Your task to perform on an android device: My eyes look weird in the current theme, so I want to change it to paper color theme.
Image 0: 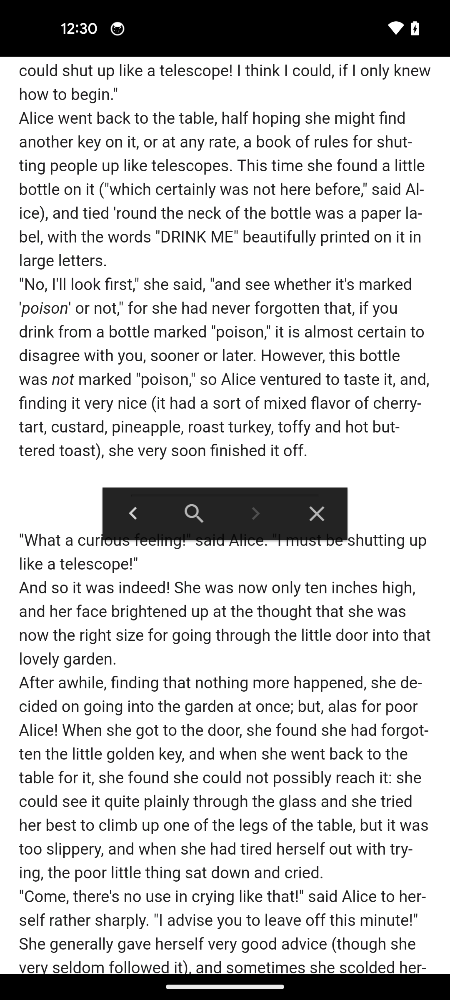
Tap on the bottom of the screen
Step 0: click (255, 514)
Image 1: 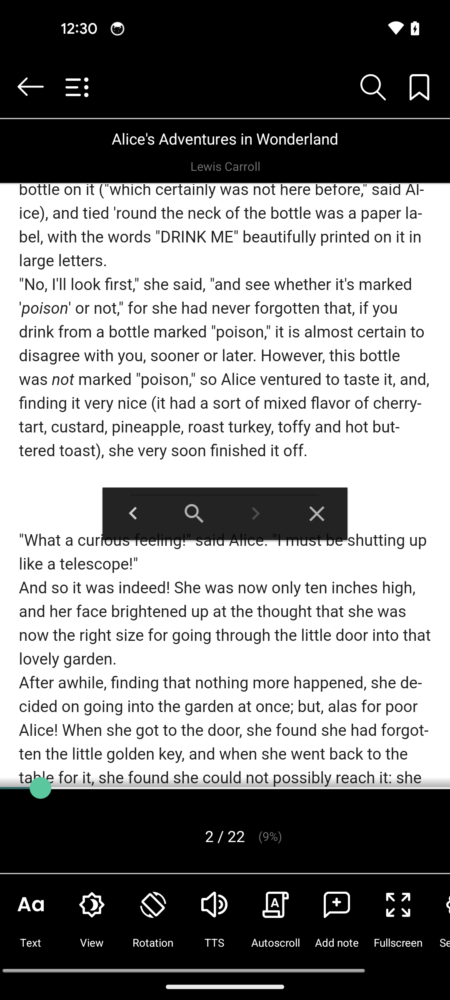
Click on the view option
Step 1: click (91, 923)
Image 2: 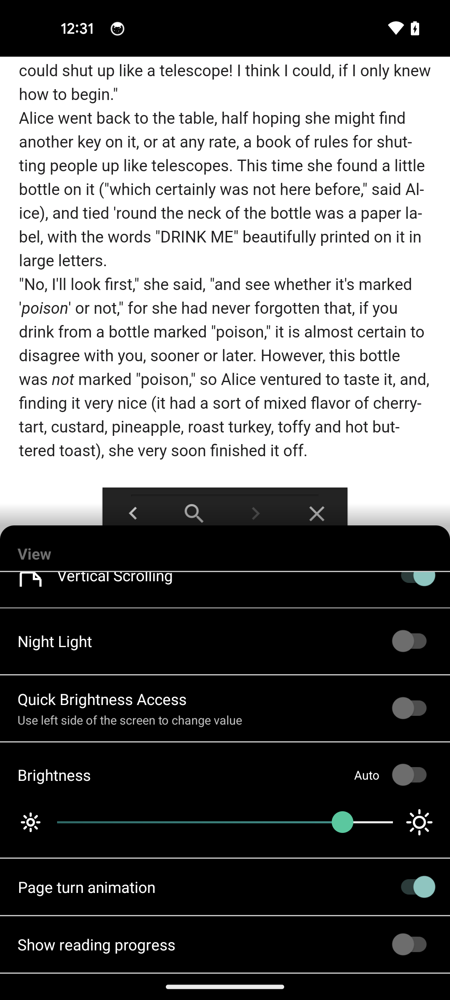
Swipe down to view the theme option
Step 2: scroll right
Image 3: 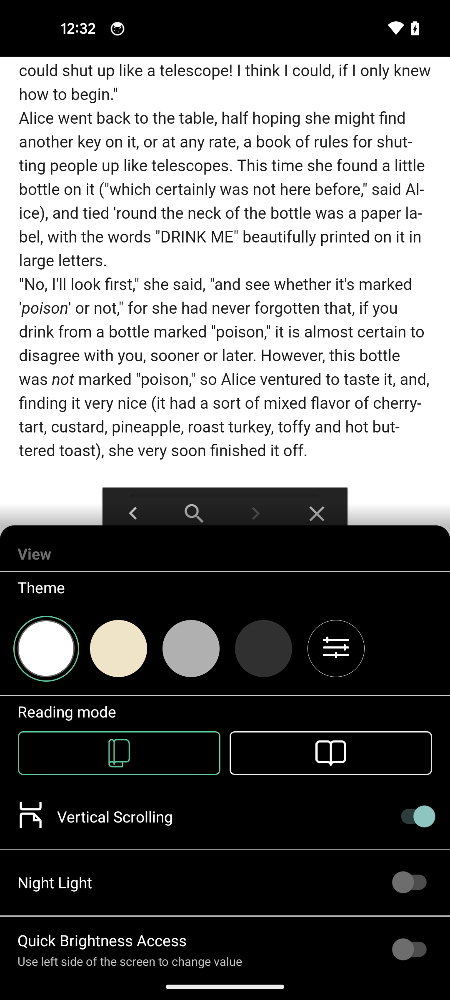
Select the paper color theme
Step 3: click (118, 648)